Your task to perform on an android device: Rename the 2023_07_08_05_37_1_1.mp3 file as an audio file in the Voice Recorder app.
Image 0: 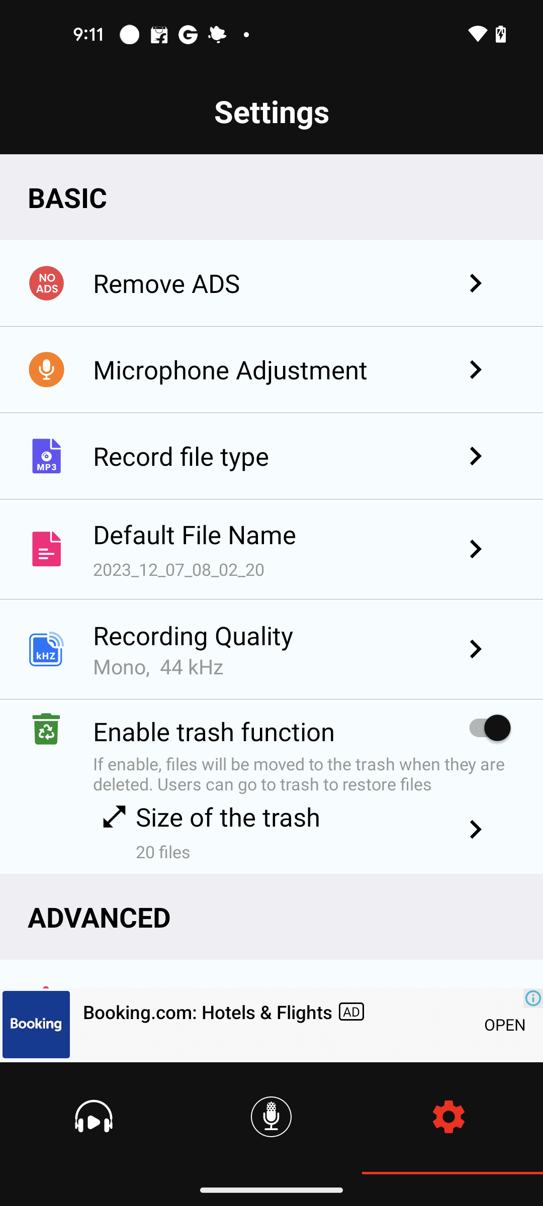
Go to the library tab
Step 0: click (82, 1123)
Image 1: 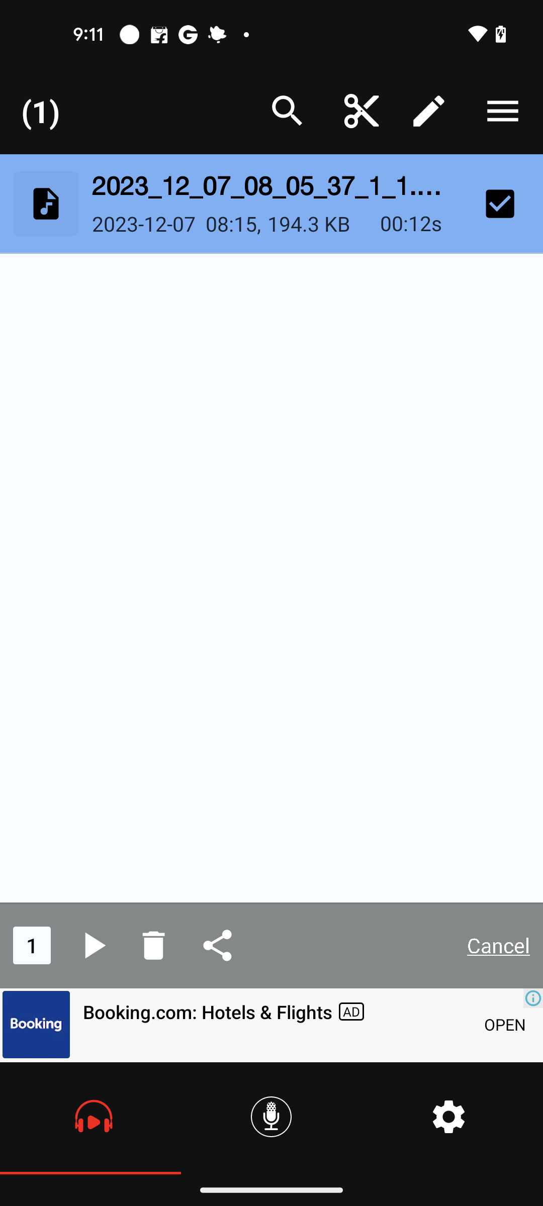
Click on the edit button
Step 1: click (434, 109)
Image 2: 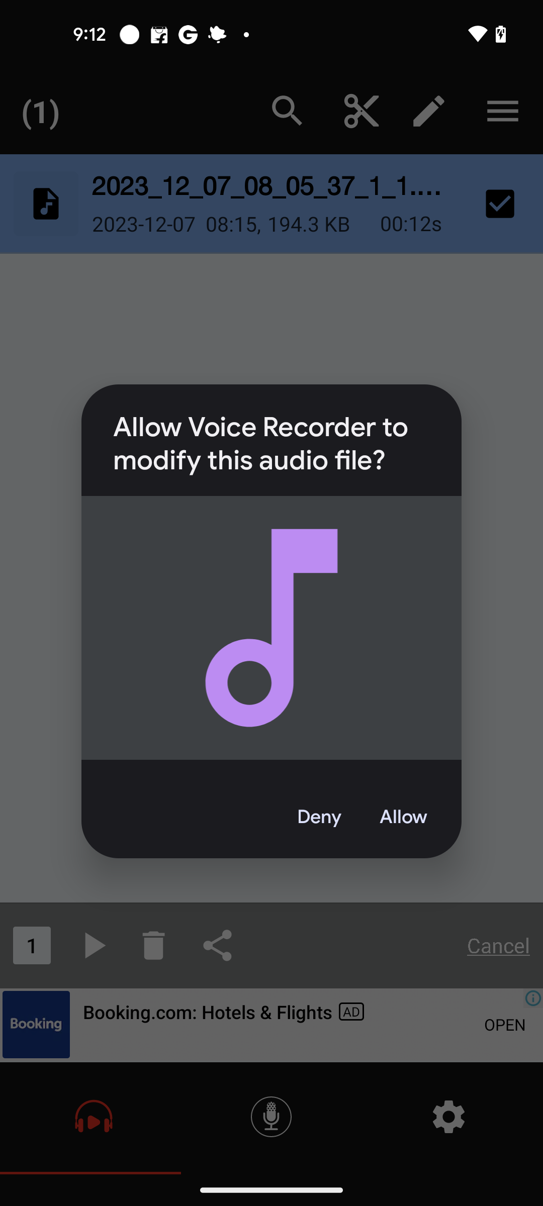
Click on the Allow button in the pop up
Step 2: click (403, 817)
Image 3: 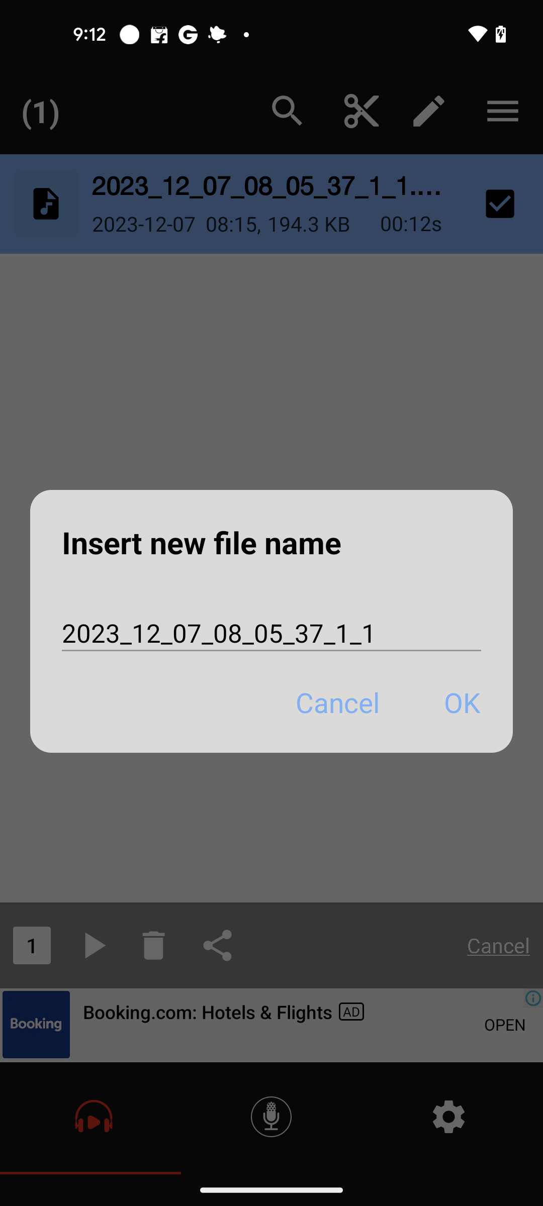
Click on the File name
Step 3: click (271, 633)
Image 4: 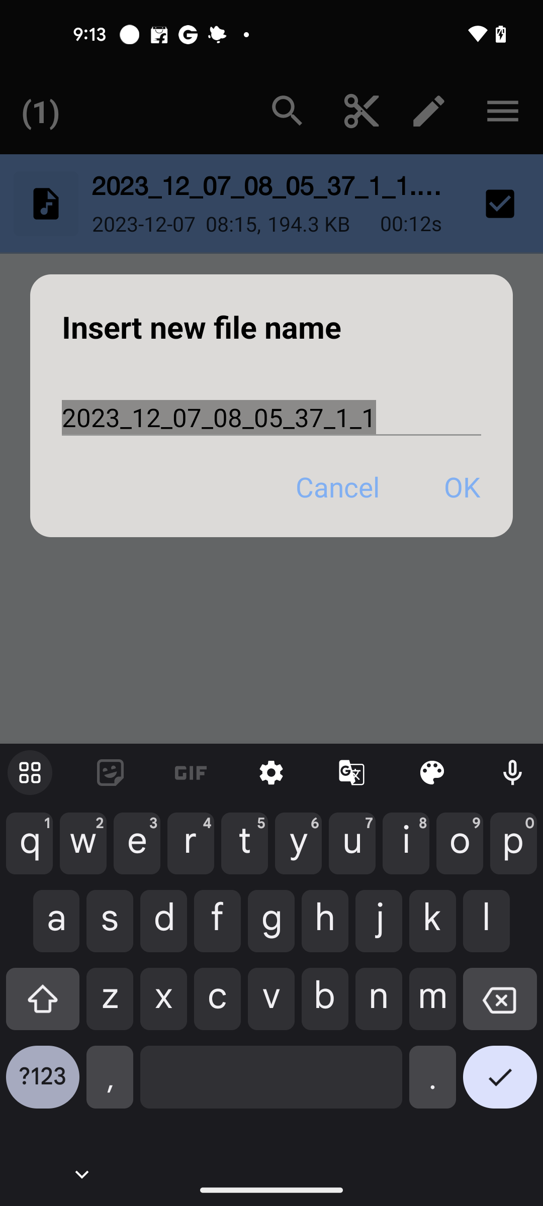
Rename the file as  audio file
Step 4: type " audio file"
Image 5: 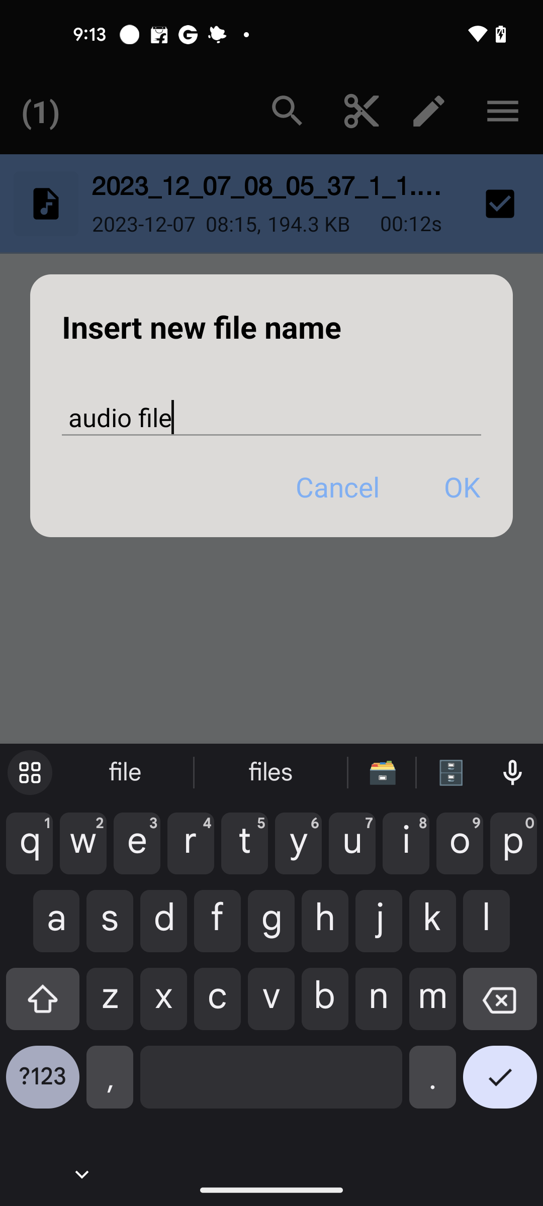
Click on the OK button in the pop up
Step 5: click (462, 486)